Your task to perform on an android device: Change the time to 9:30pm from 7:30pm of the movie reminder & save it
Image 0: 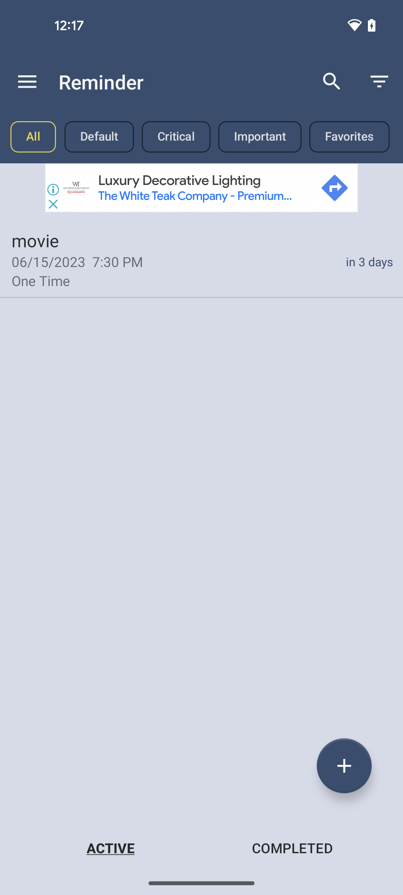
click on movie reminder
Step 0: click (201, 259)
Image 1: 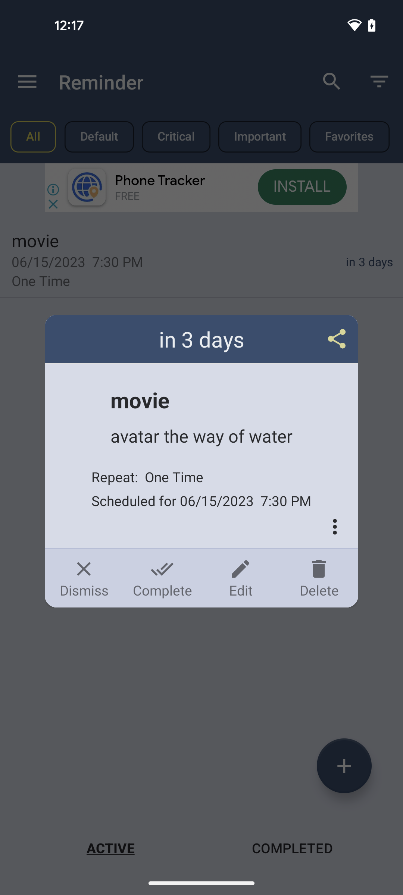
click on edit
Step 1: click (240, 578)
Image 2: 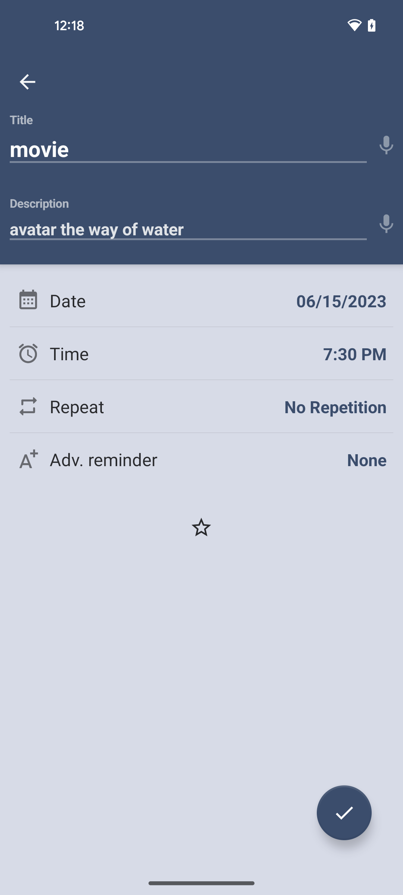
click on time
Step 2: click (355, 354)
Image 3: 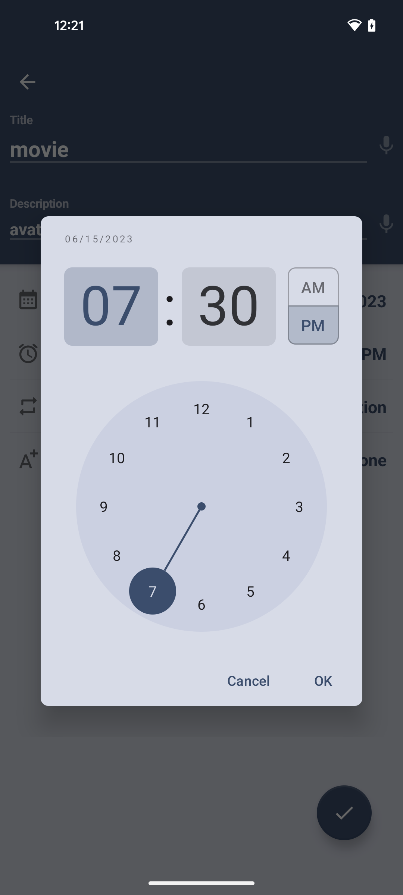
change hours to 9
Step 3: click (103, 506)
Image 4: 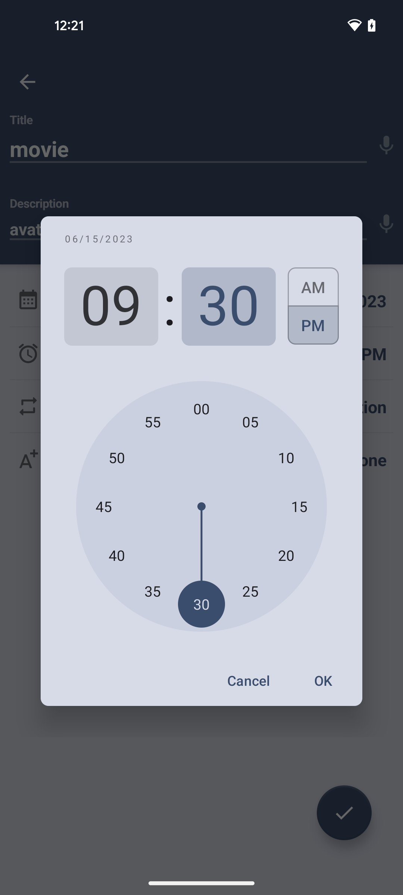
click on OK
Step 4: click (323, 681)
Image 5: 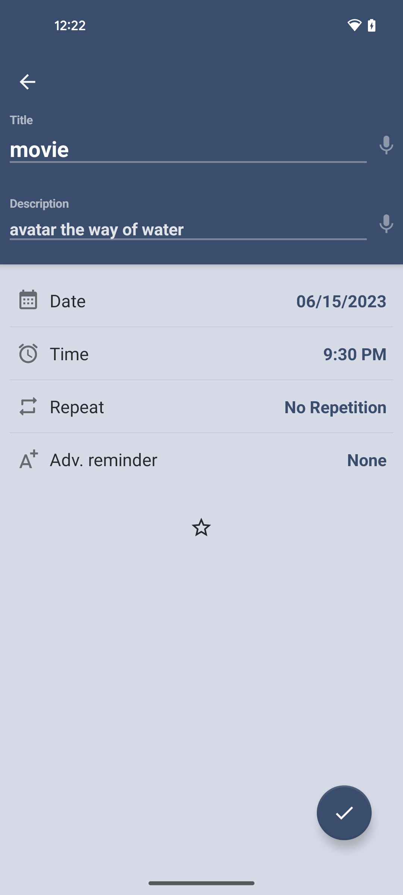
click on tick icon bottom right of the screen
Step 5: click (344, 813)